Your task to perform on an android device: I want to try another app to convert the timezone of Australia and Africa (Ghana) into the Timezones app
Image 0: 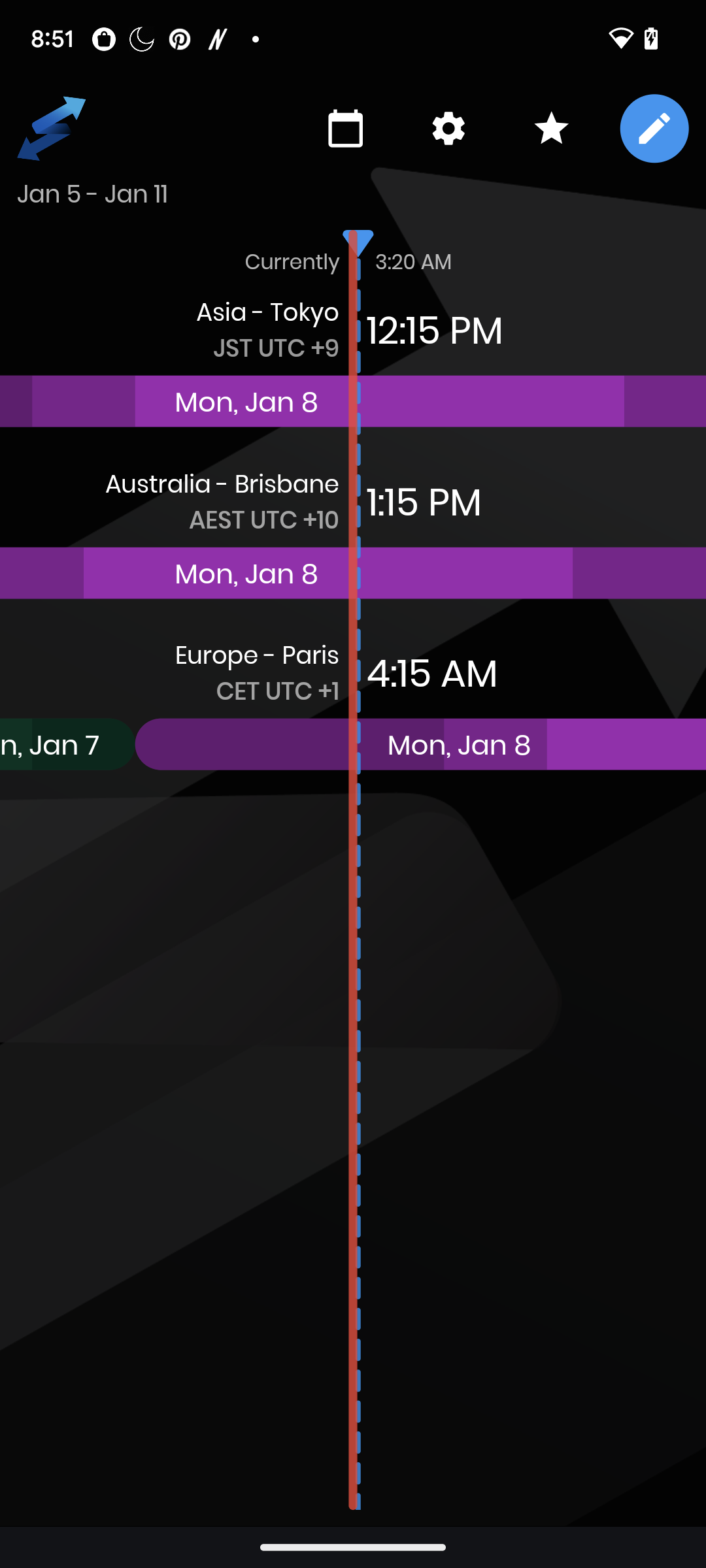
Open the Timezones app.
Step 0: open app "Timezones"
Image 1: 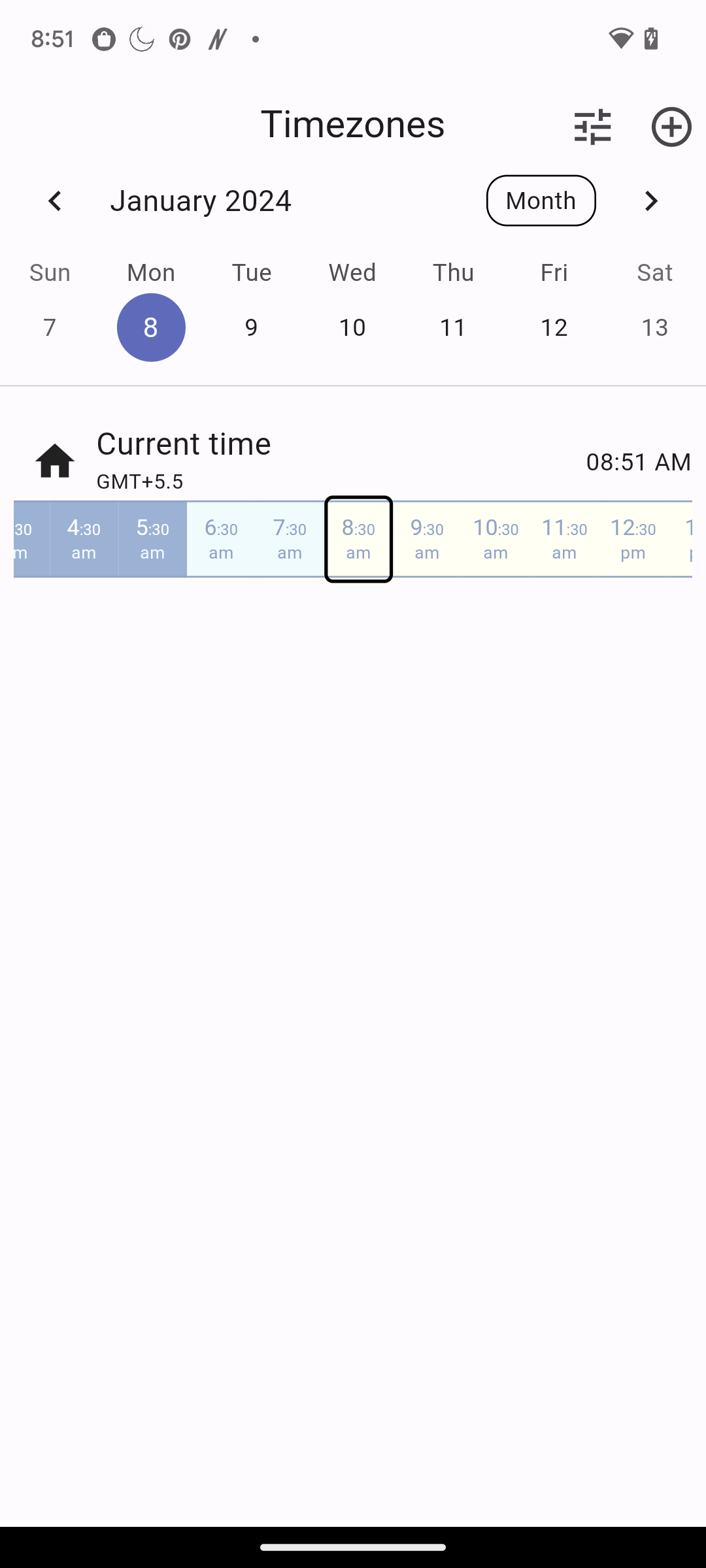
Click on the plus icon.
Step 1: click (670, 124)
Image 2: 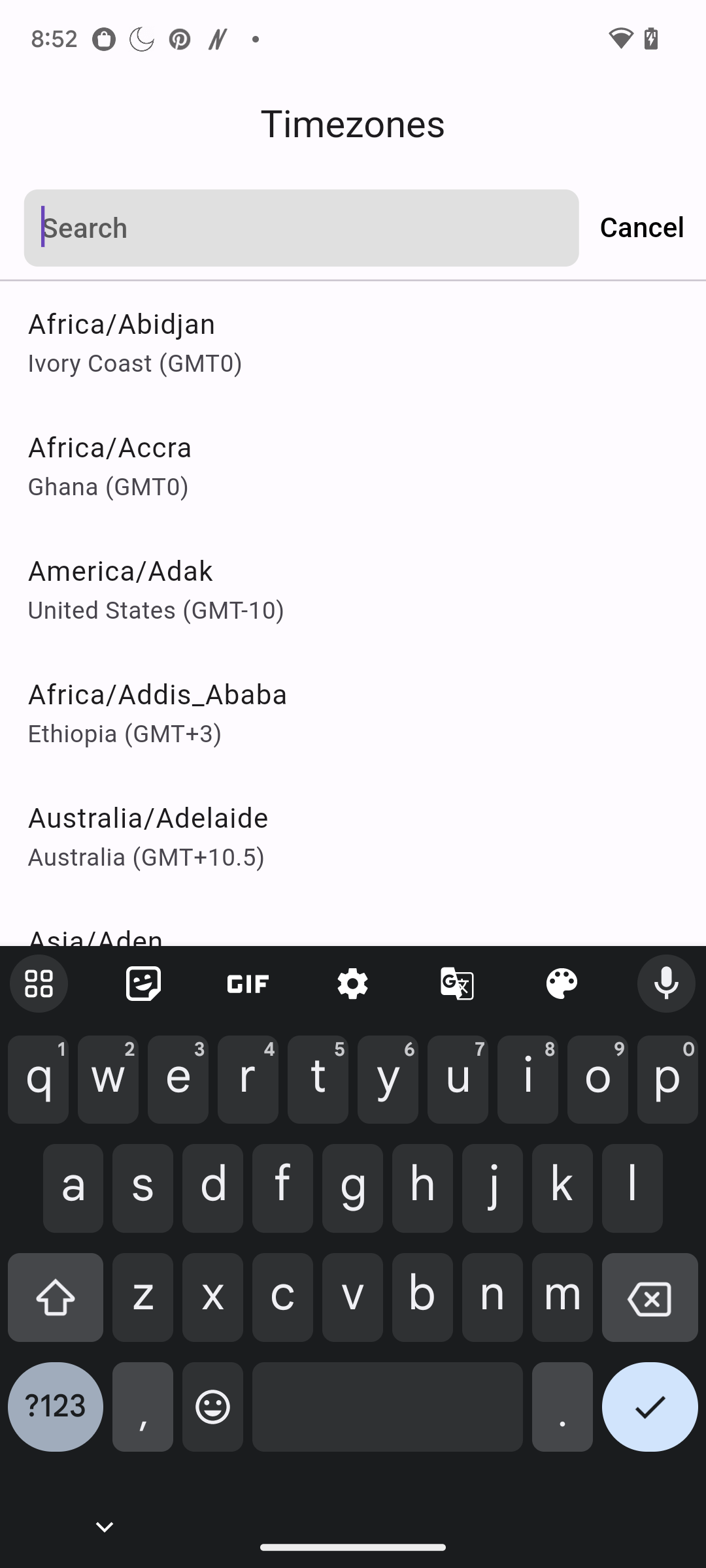
Select the Africa (Ghana) timezone.
Step 2: click (353, 466)
Image 4: 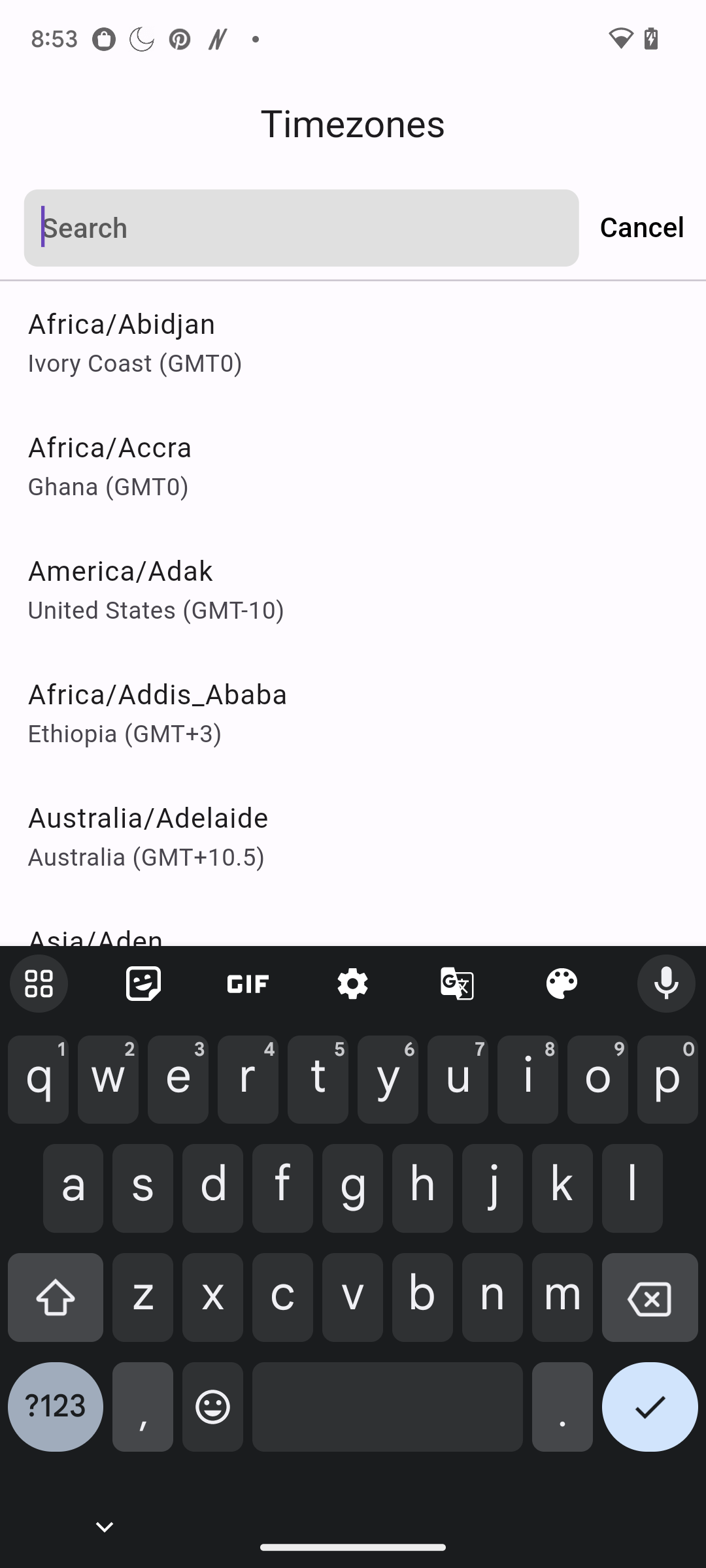
Select the Australia timezone.
Step 4: click (353, 836)